Your task to perform on an android device: In the Ubuy app, I'd like to browse user reviews to see what they thought of the O-Cedar EasyWring.
Image 1: 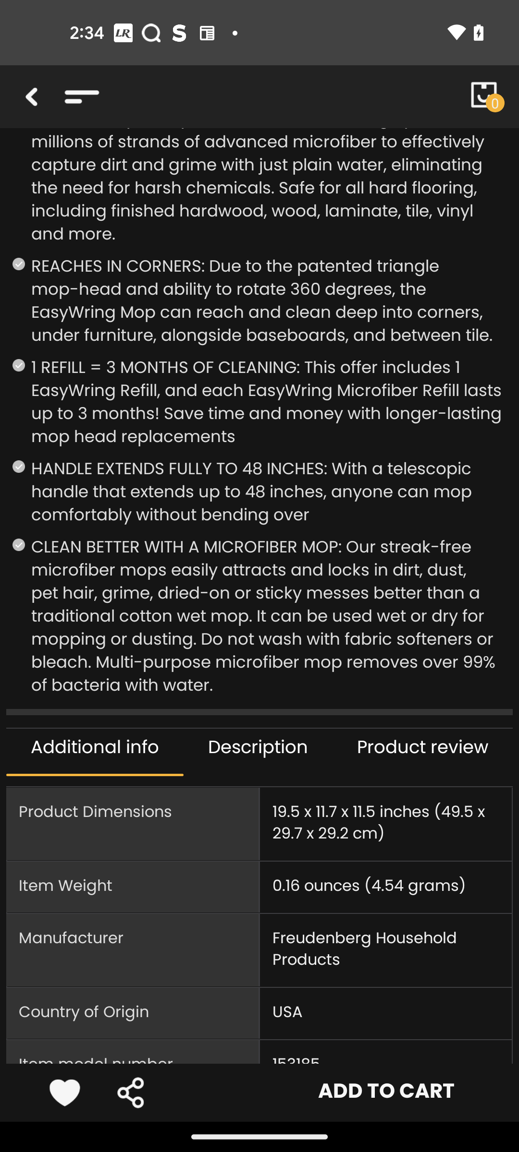
Click on the Product review
Step 1: click (422, 749)